Your task to perform on an android device: I want to view the details of the men's running shoes so that I can compare them with other brands.
Image 0: 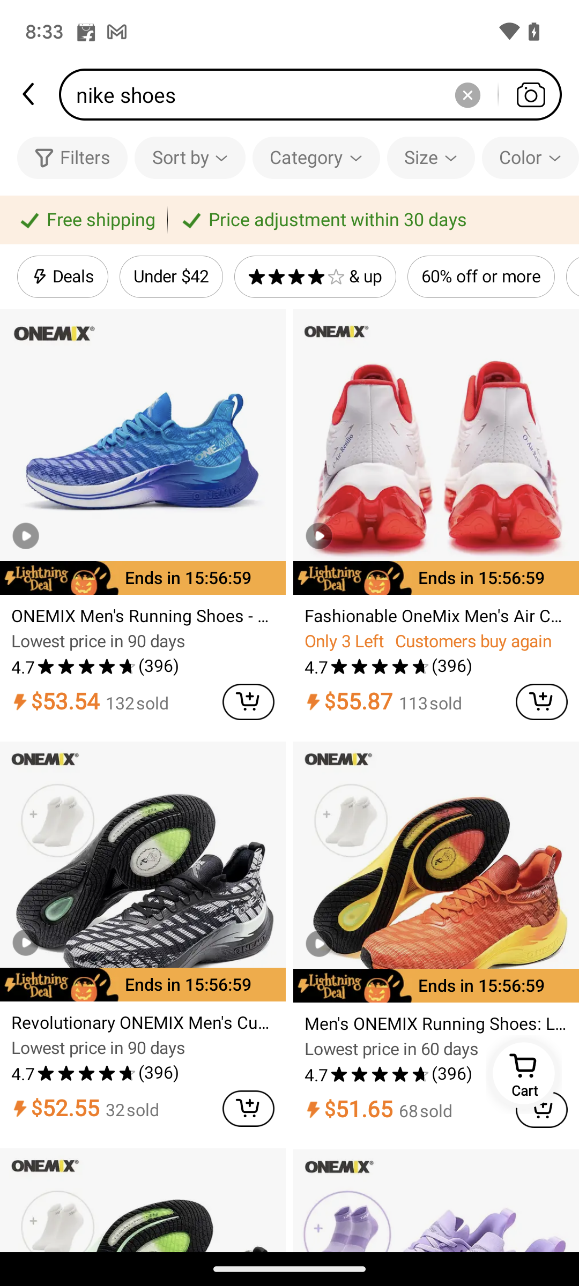
Click on the Men's running shoes on the screen.
Step 0: click (436, 939)
Image 1: 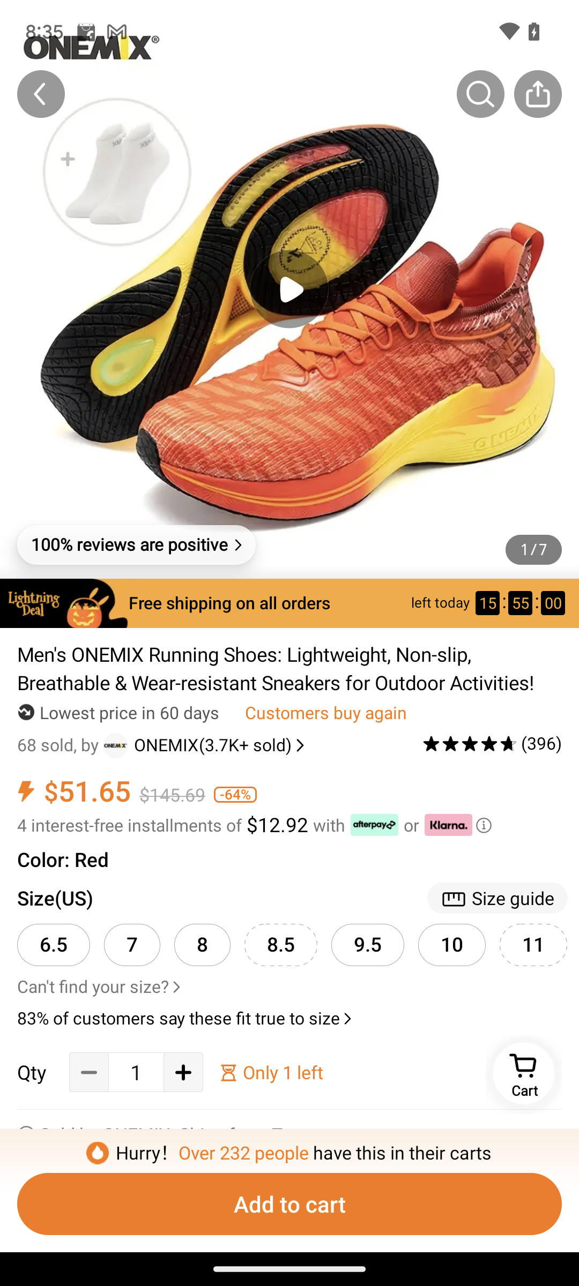
Swipe up on the screen.
Step 1: scroll down
Image 2: 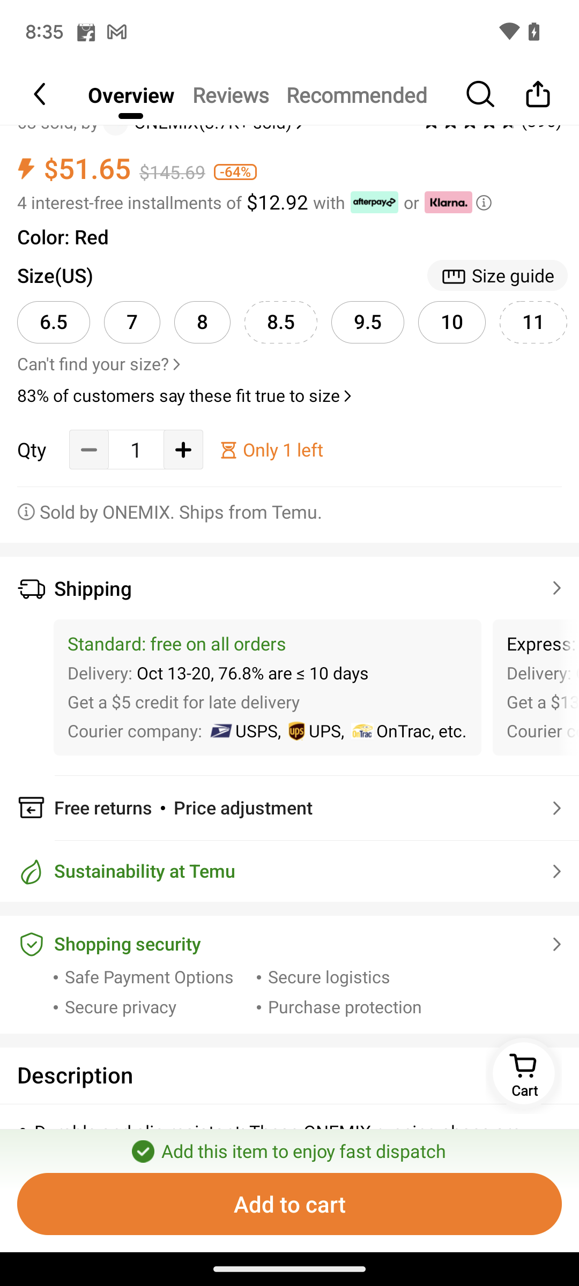
Swipe up on the screen.
Step 2: scroll down
Image 3: 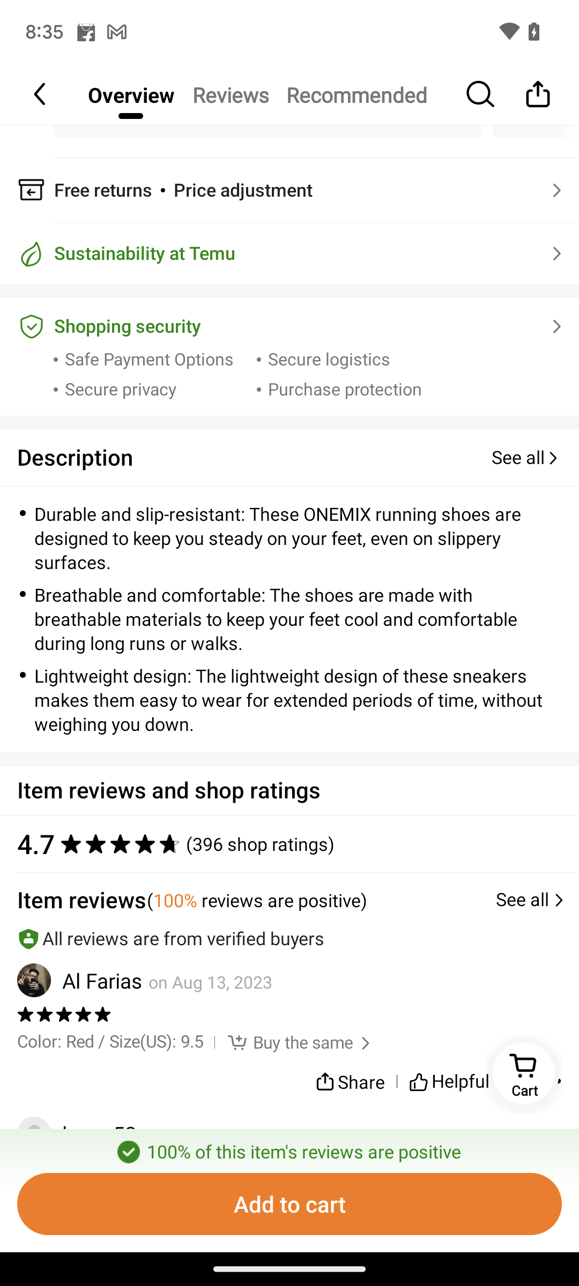
Swipe up on the screen.
Step 3: scroll down
Image 4: 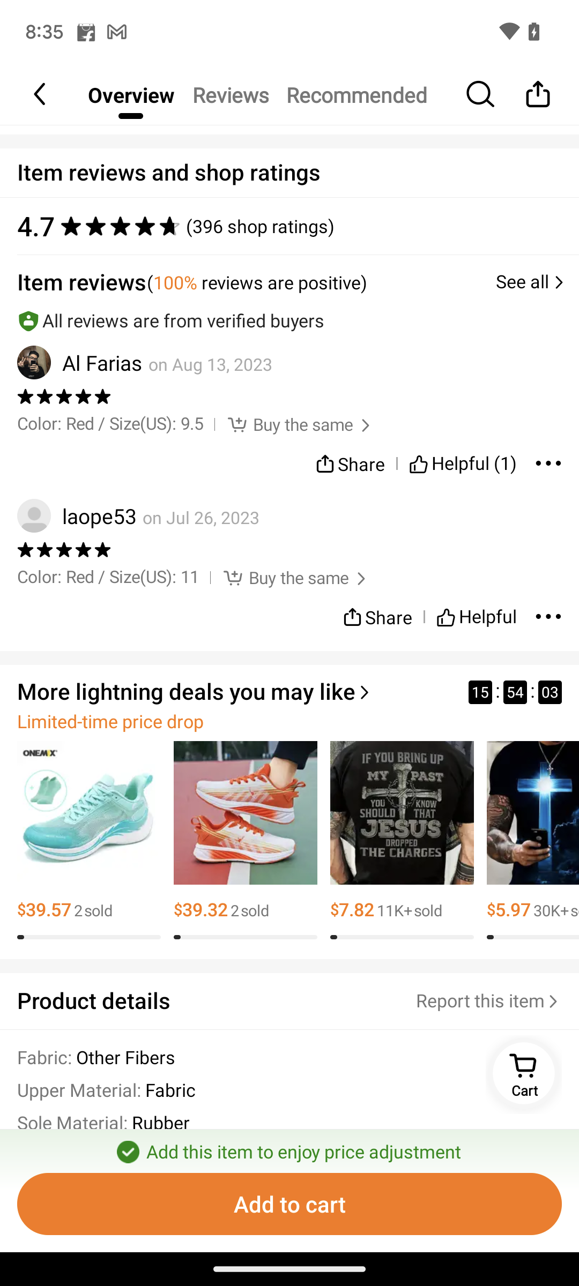
Swipe up on the screen.
Step 4: scroll down
Image 5: 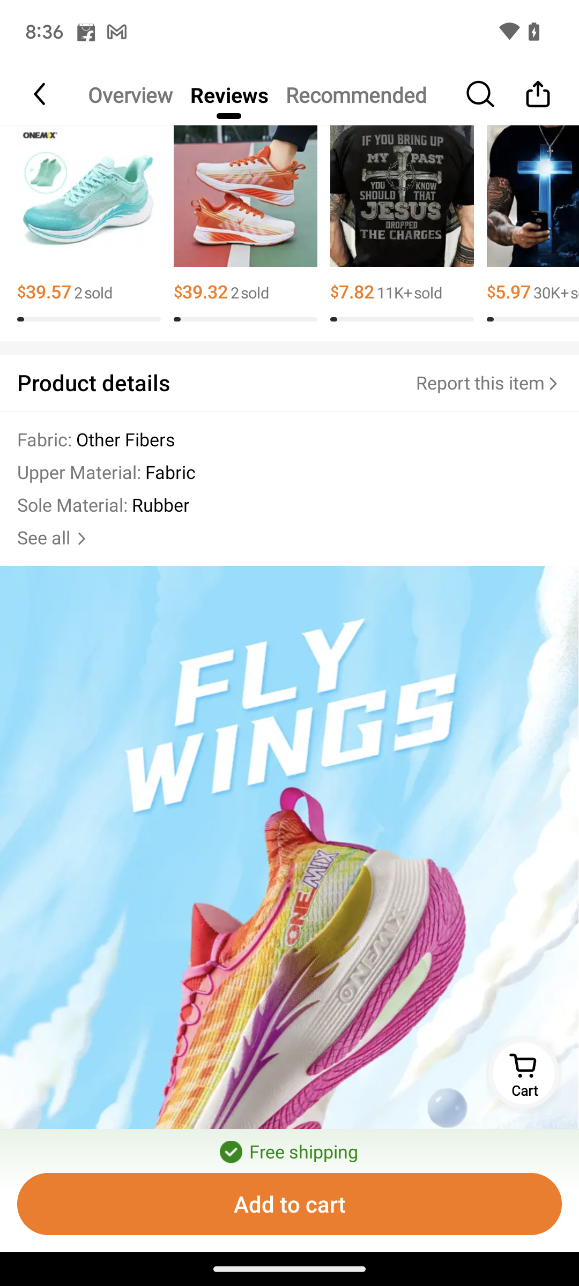
Click on the See all option on the screen.
Step 5: click (289, 537)